Your task to perform on an android device: To read the A_short_history_of_Germany file, I want to open this file. So open this file in the Drive app.
Image 1: 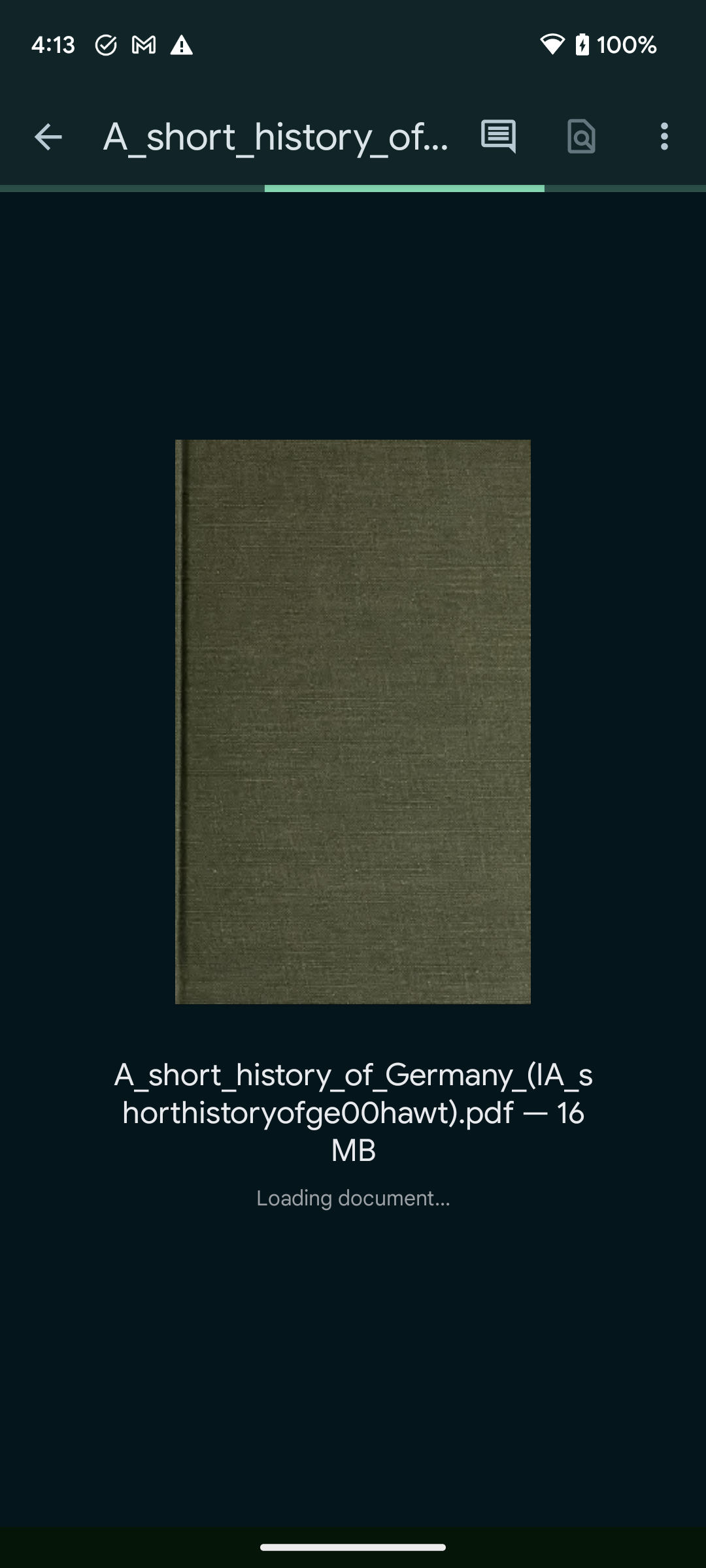
Click on the A_short_history_of_Germany file to open this file.
Step 1: wait